Your task to perform on an android device: Search for a treehouse in Jinbhi check-in 25 July check-out 30 July for 2 adults , see what this place offers and find the location
Image 0: 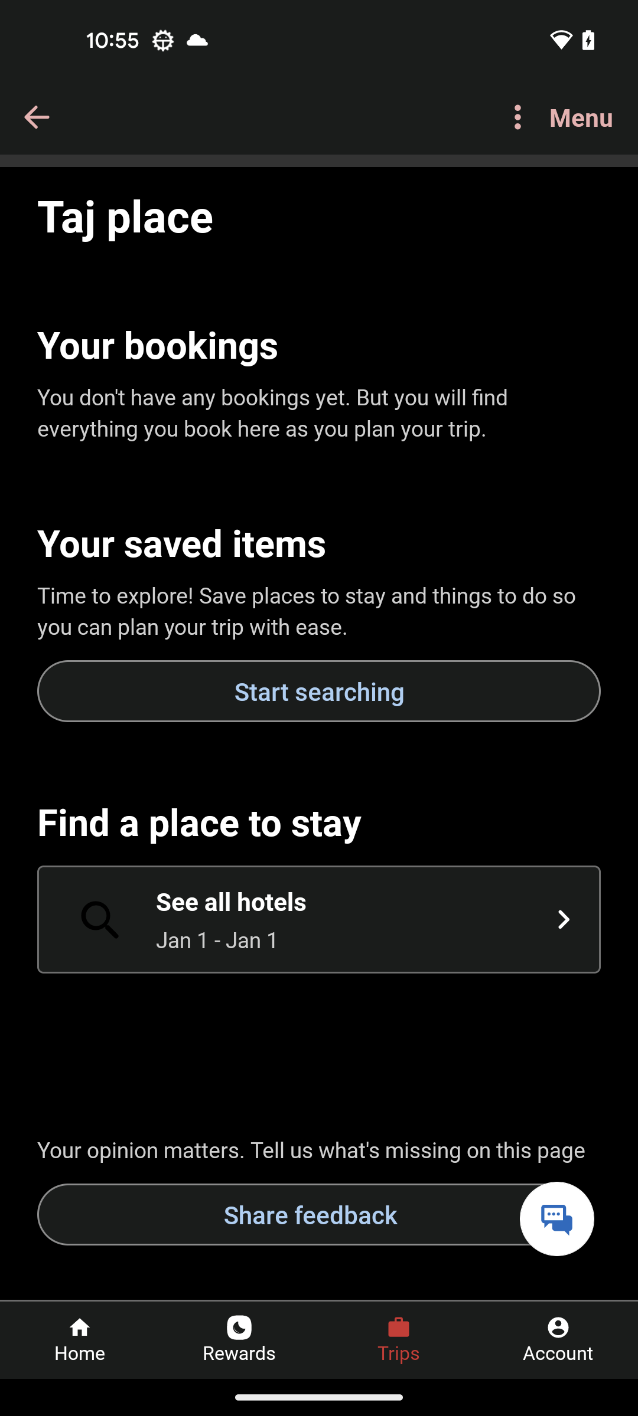
Open Airbnb app
Step 0: open app "Airbnb"
Image 1: 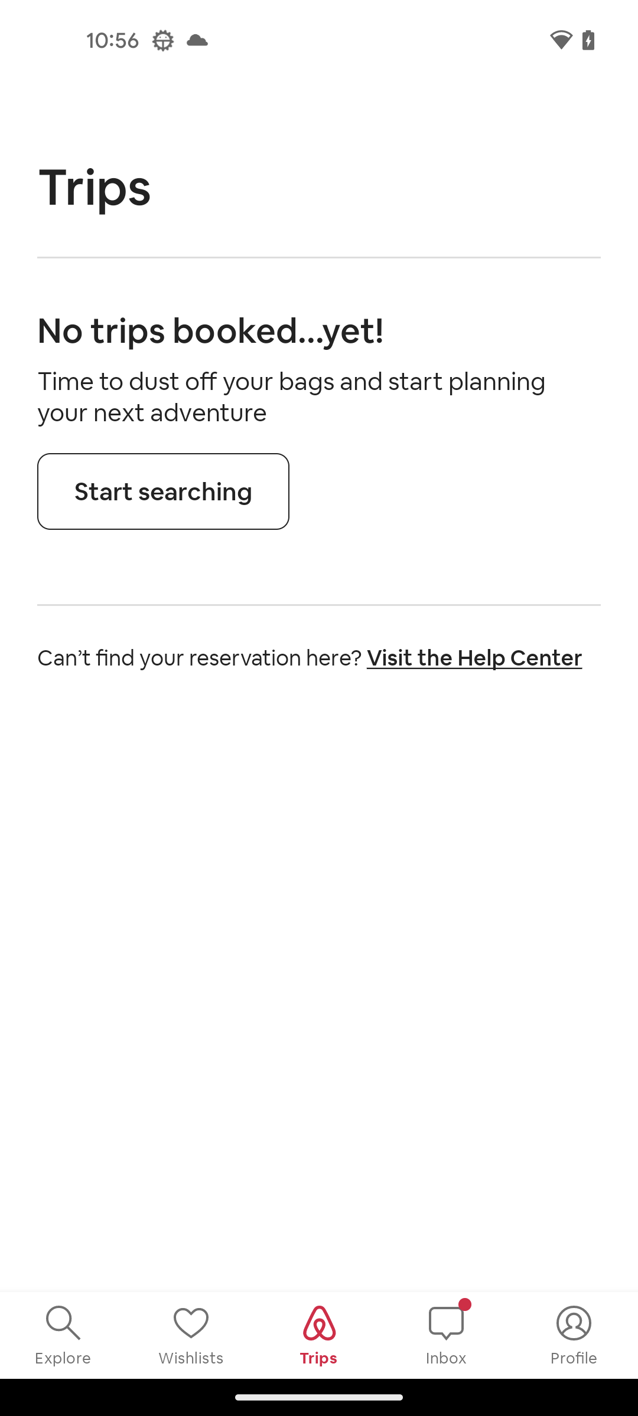
Go to the Search Section at the bottom left
Step 1: click (64, 1335)
Image 2: 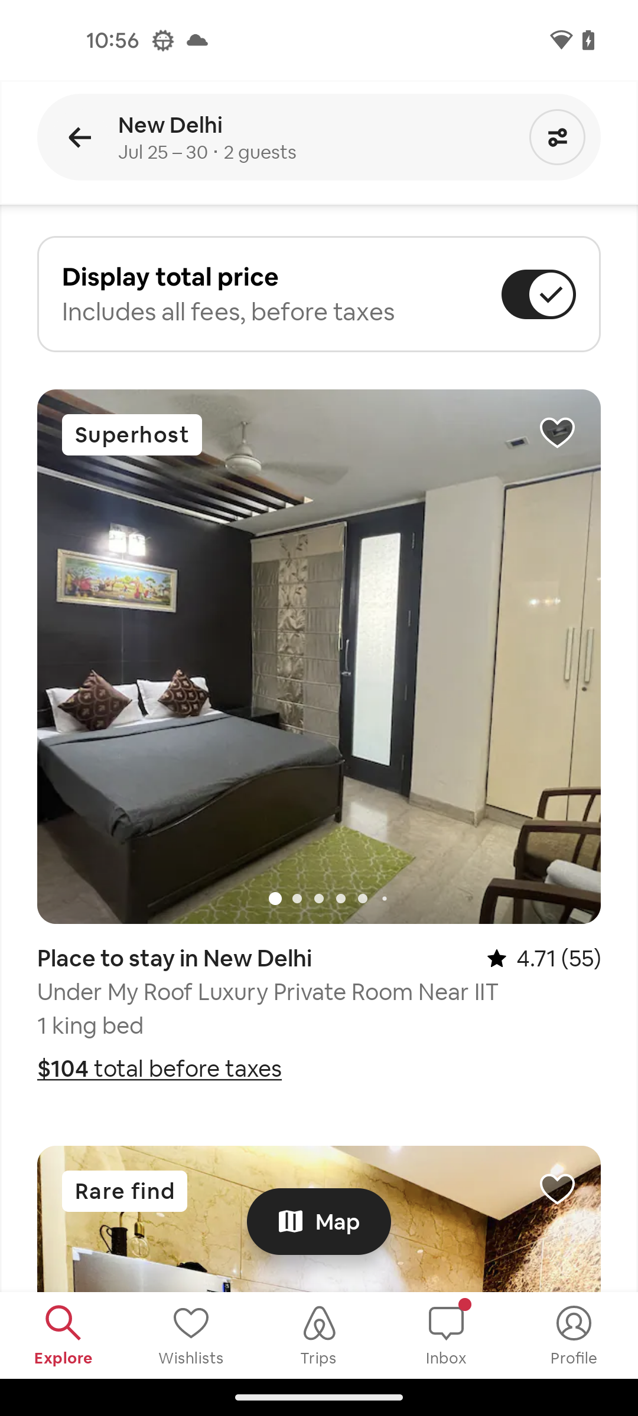
Click on the search bar at the top
Step 2: click (318, 124)
Image 3: 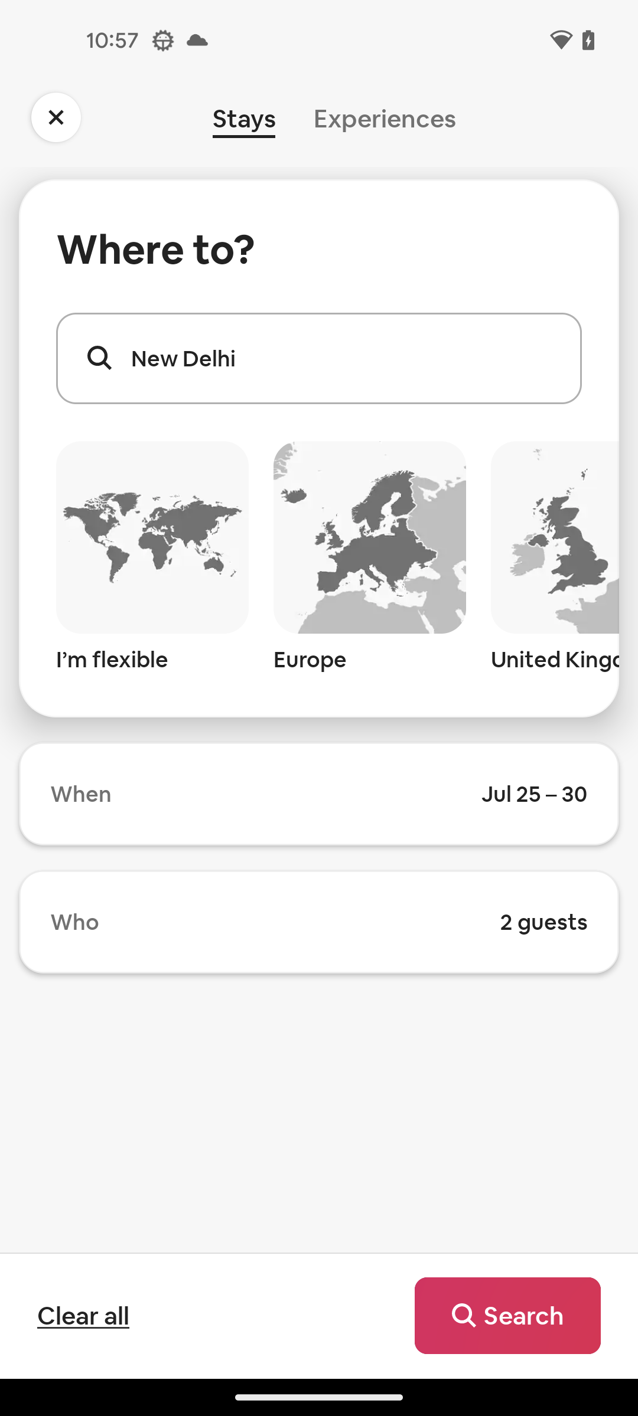
Click on the Search bar
Step 3: click (318, 358)
Image 4: 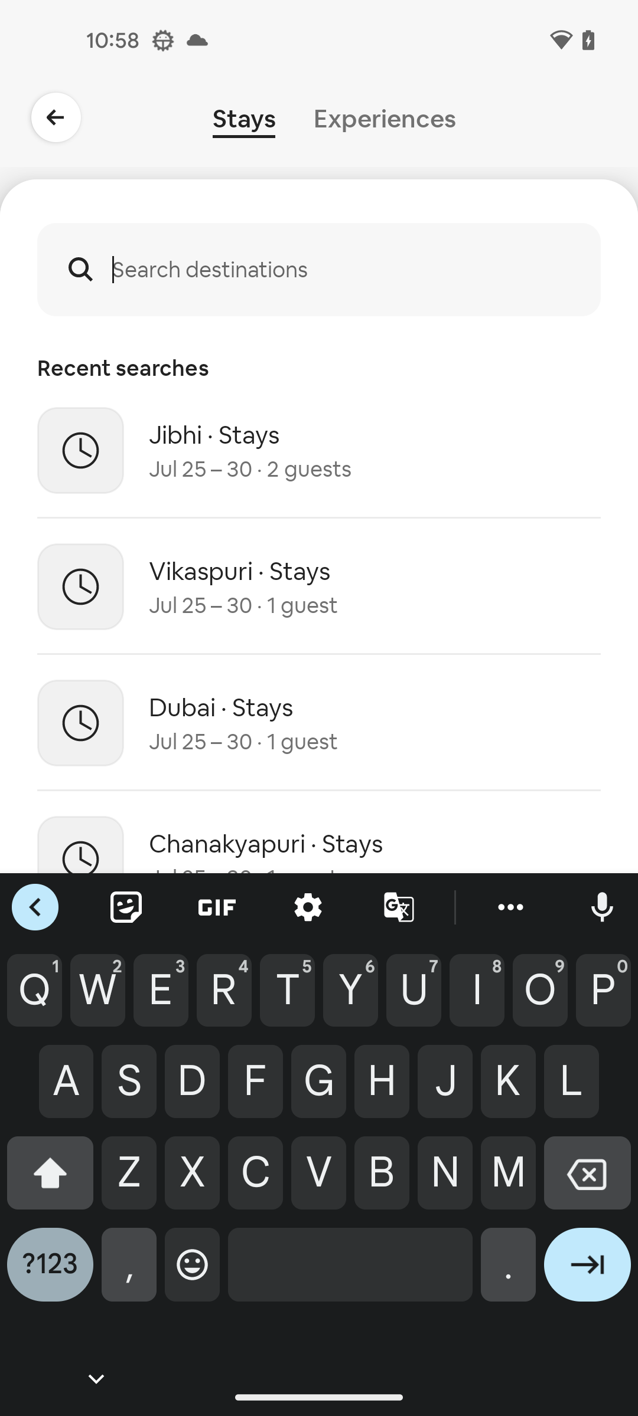
Search for treehouse in Jinbhi
Step 4: type "treehouse in jinbhi"
Image 5: 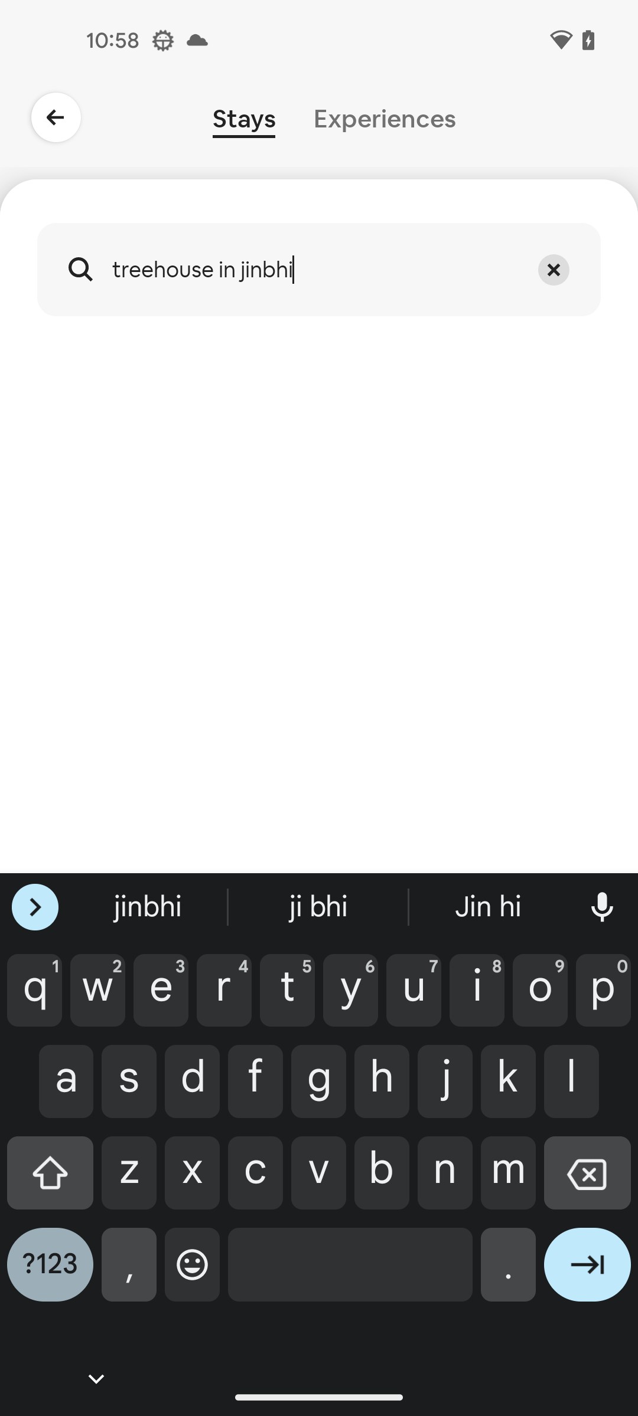
Click on the forward button at the bottom left 
Step 5: click (587, 1273)
Image 6: 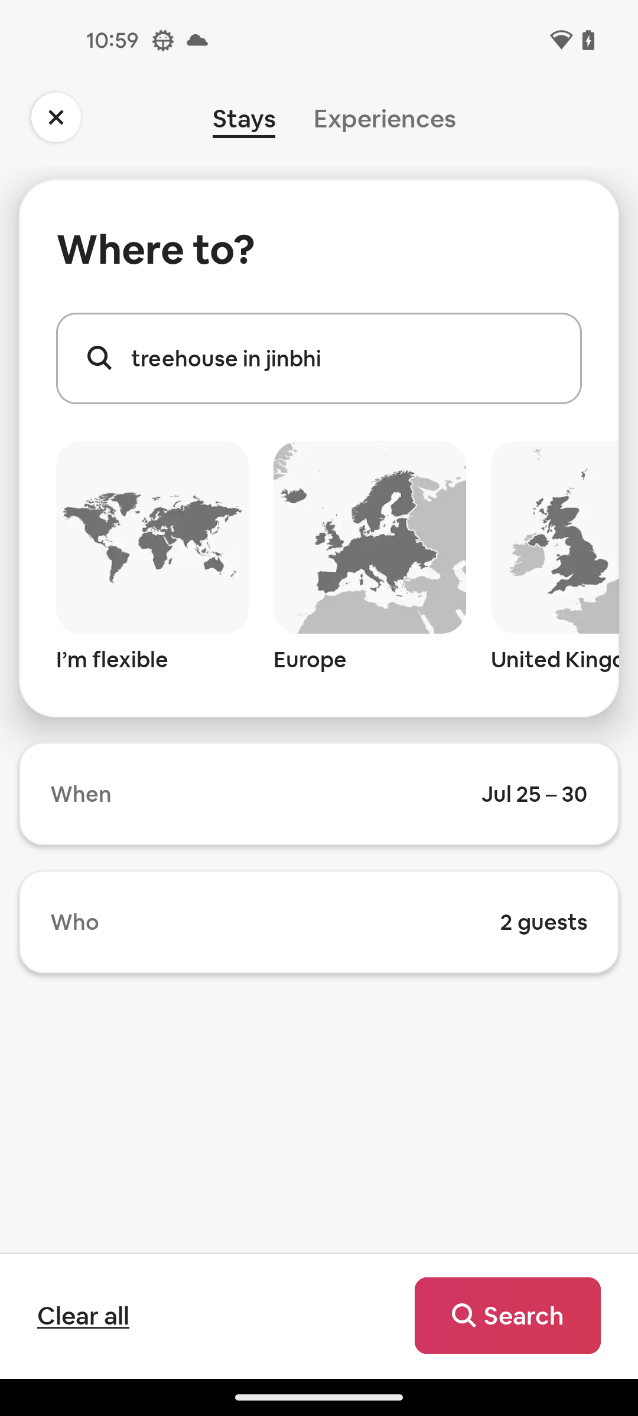
Click on the Search button at the bottom right
Step 6: click (507, 1316)
Image 7: 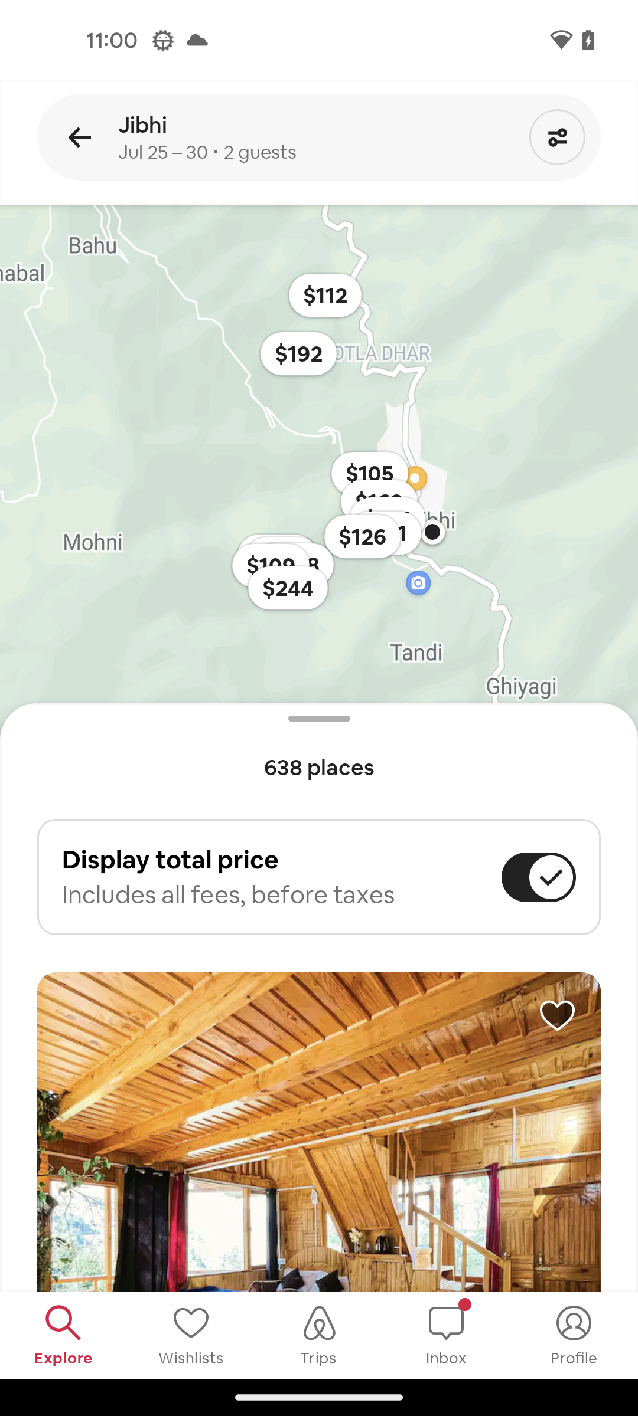
Scroll down to view more option
Step 7: scroll down
Image 10: 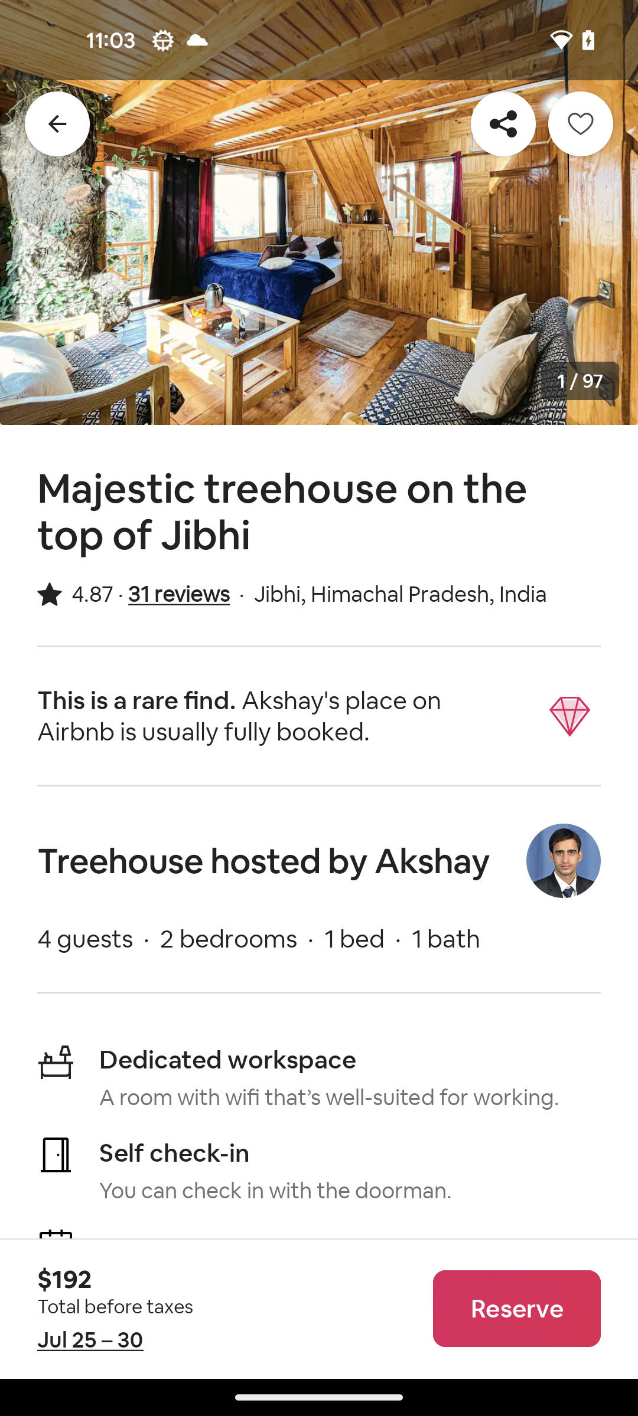
Scroll down to view more option
Step 10: scroll down
Image 11: 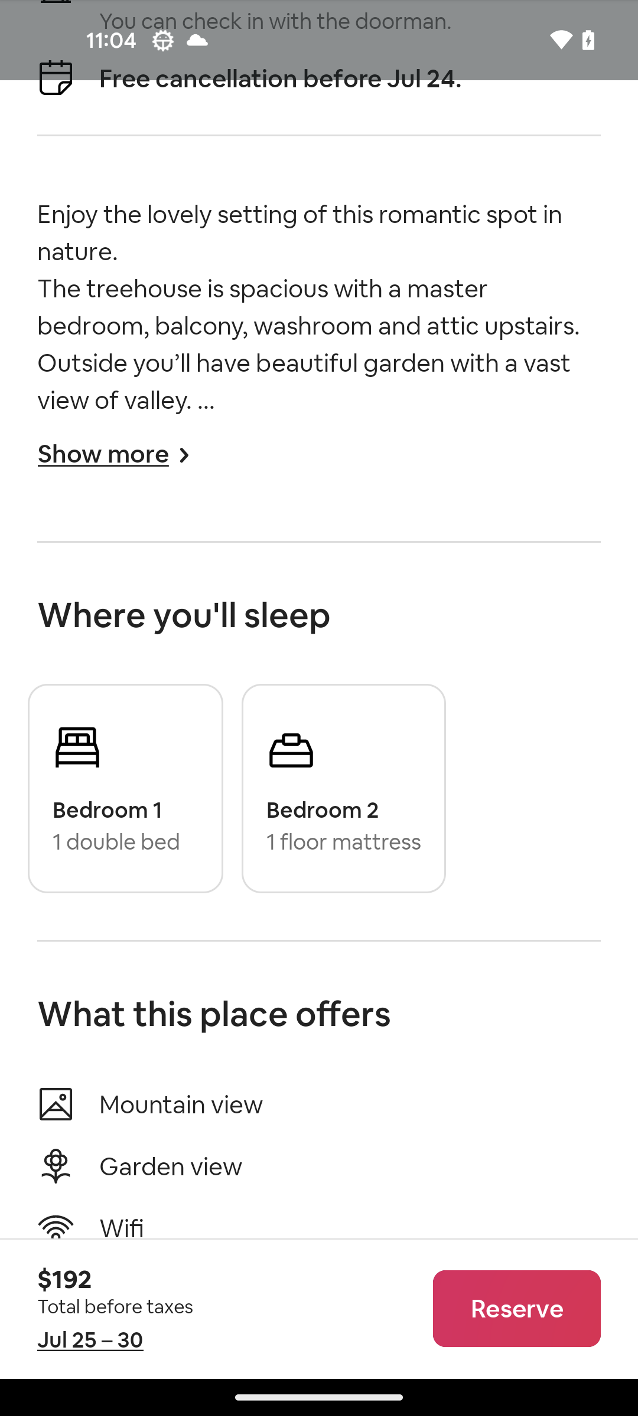
Scroll down to view more option
Step 11: scroll down